Your task to perform on an android device:  Copy In the citymapper app, find a location from EDC Las Vegas to Winchester Cultural Center Departure on 27 June 2 am In the citymapper app, find a location from EDC Las Vegas to Winchester Cultural Center Departure on 27 June 2 am In the citymapper app, find a location from EDC Las Vegas to Winchester Cultural Center Departure on 27 June 2 am
Image 0: 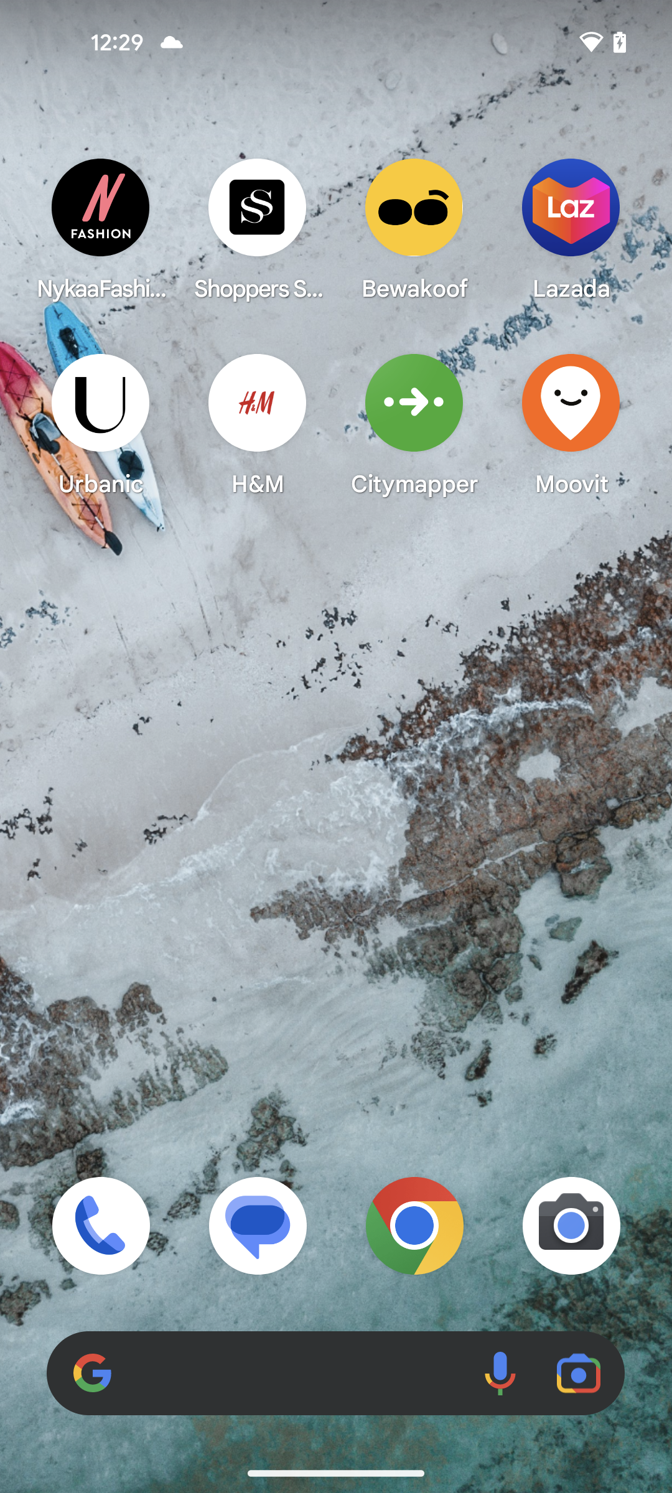
Open citymapper app
Step 0: open app "Citymapper"
Image 1: 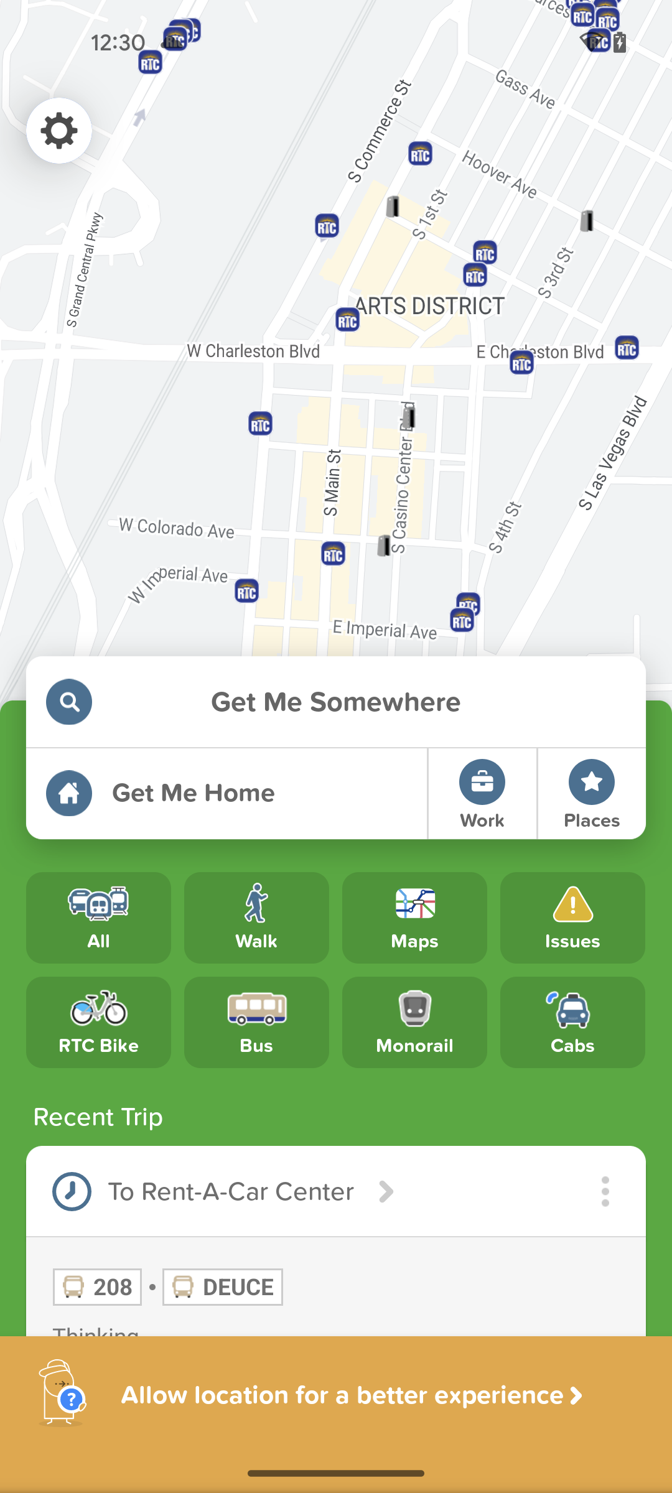
Click on the Get Me Somewhere search bar
Step 1: click (335, 702)
Image 2: 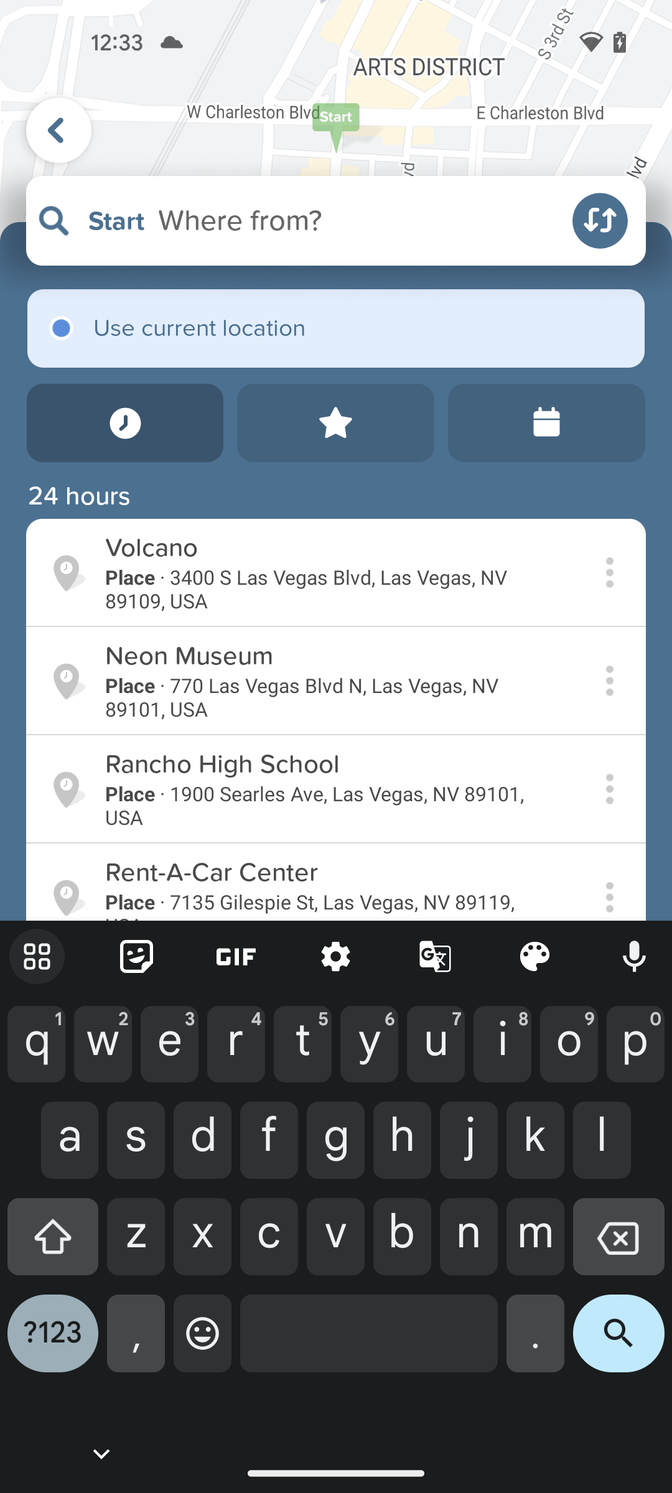
Search for EDC Las Vegas
Step 2: type "EDC Las Vegas"
Image 3: 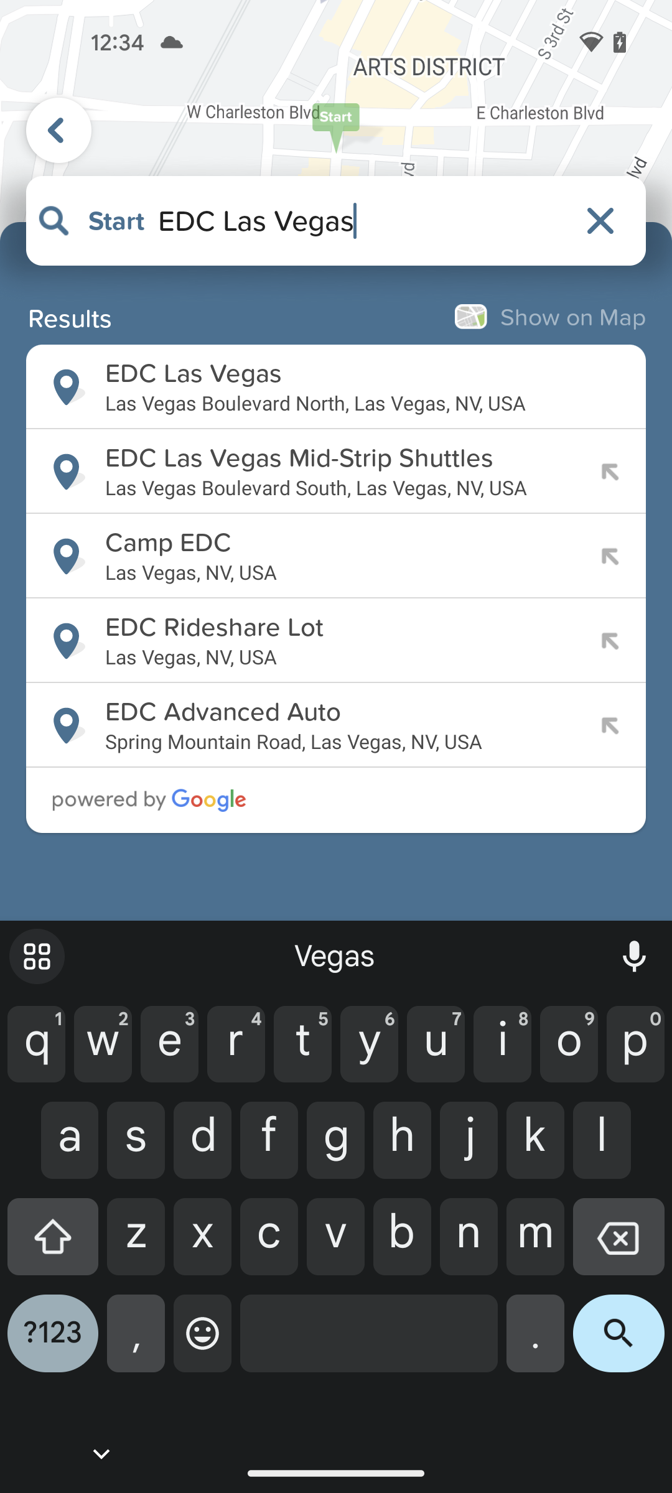
Click on the first search result
Step 3: click (362, 373)
Image 4: 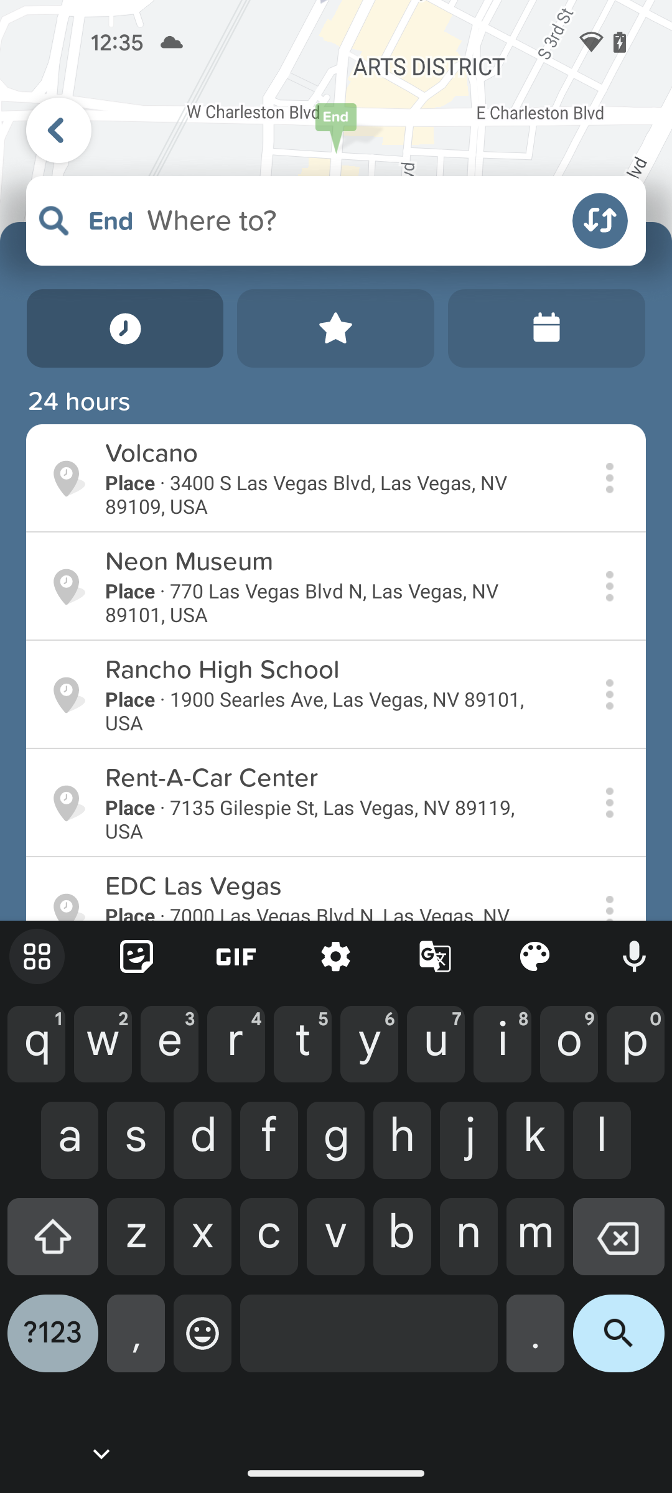
Search for Winchester Cultural Center
Step 4: type "Winchester Cultural Center"
Image 5: 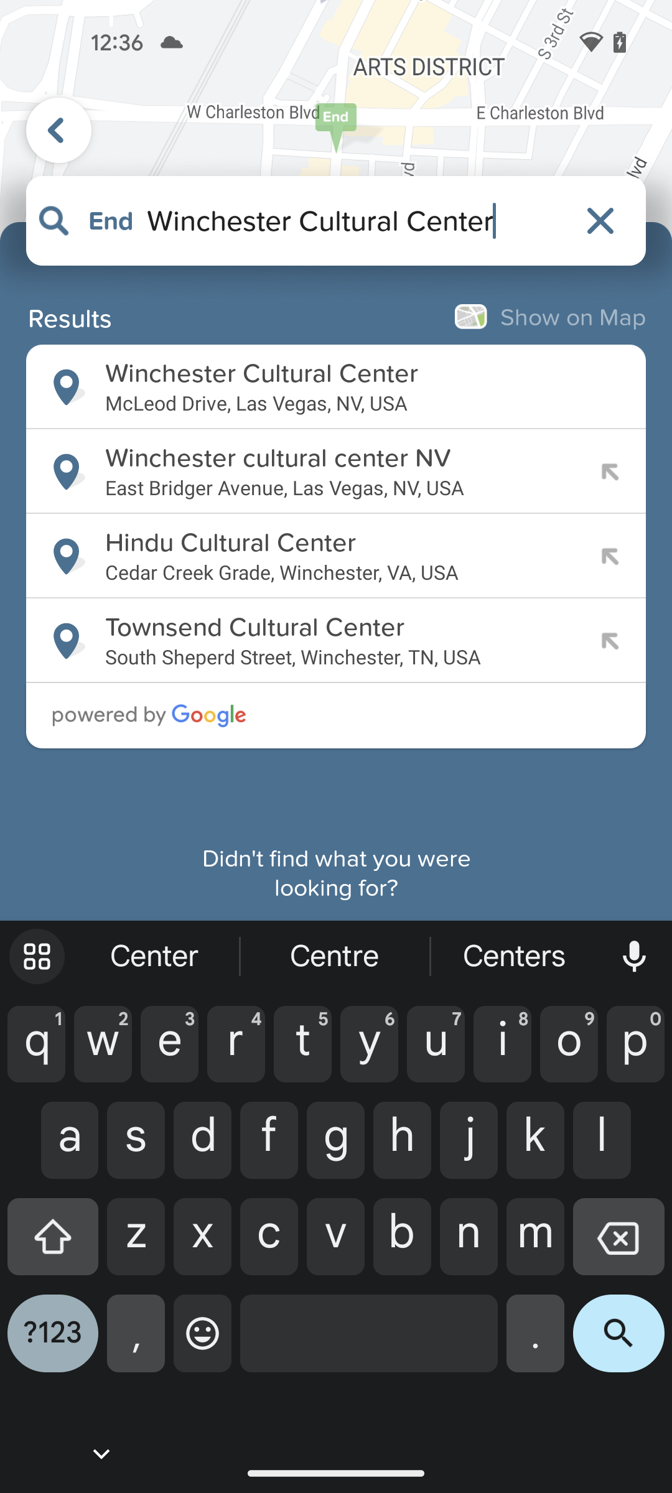
Click on the first search result
Step 5: click (362, 373)
Image 6: 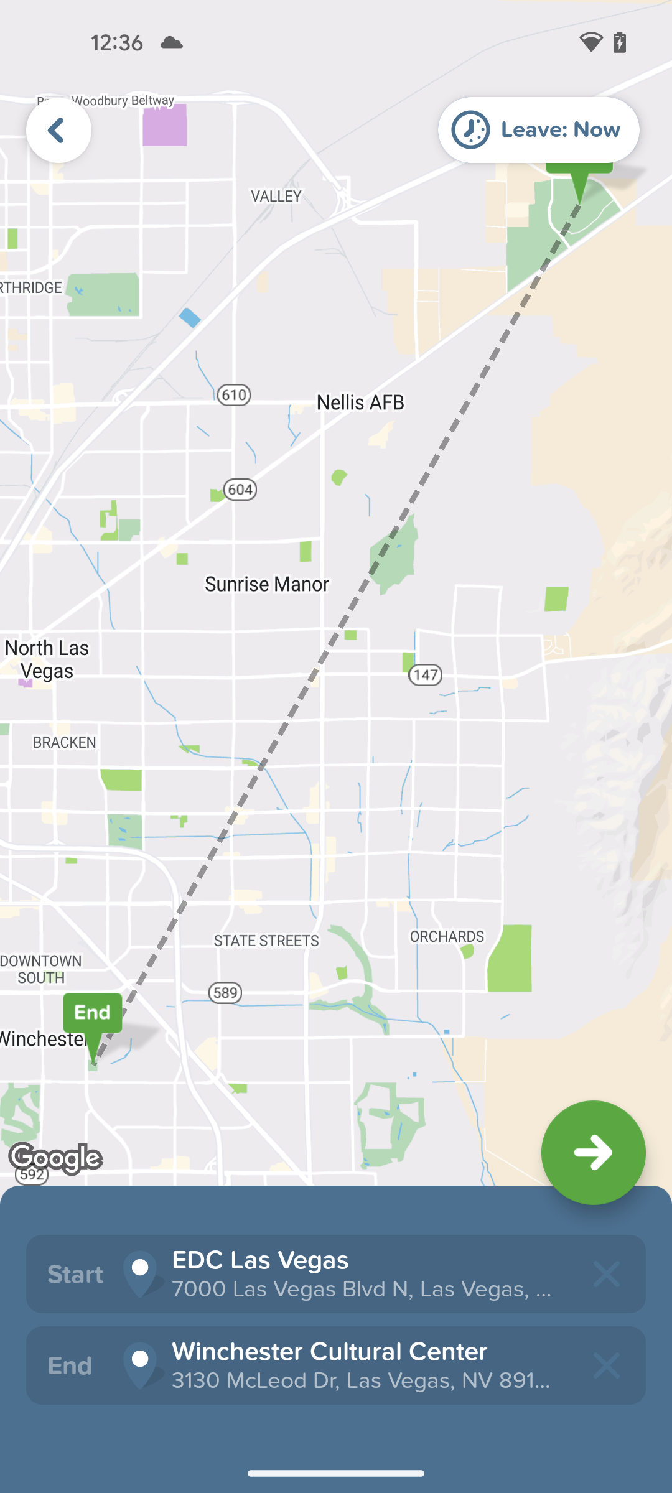
Click on the right arrow key to get the direction
Step 6: click (336, 691)
Image 7: 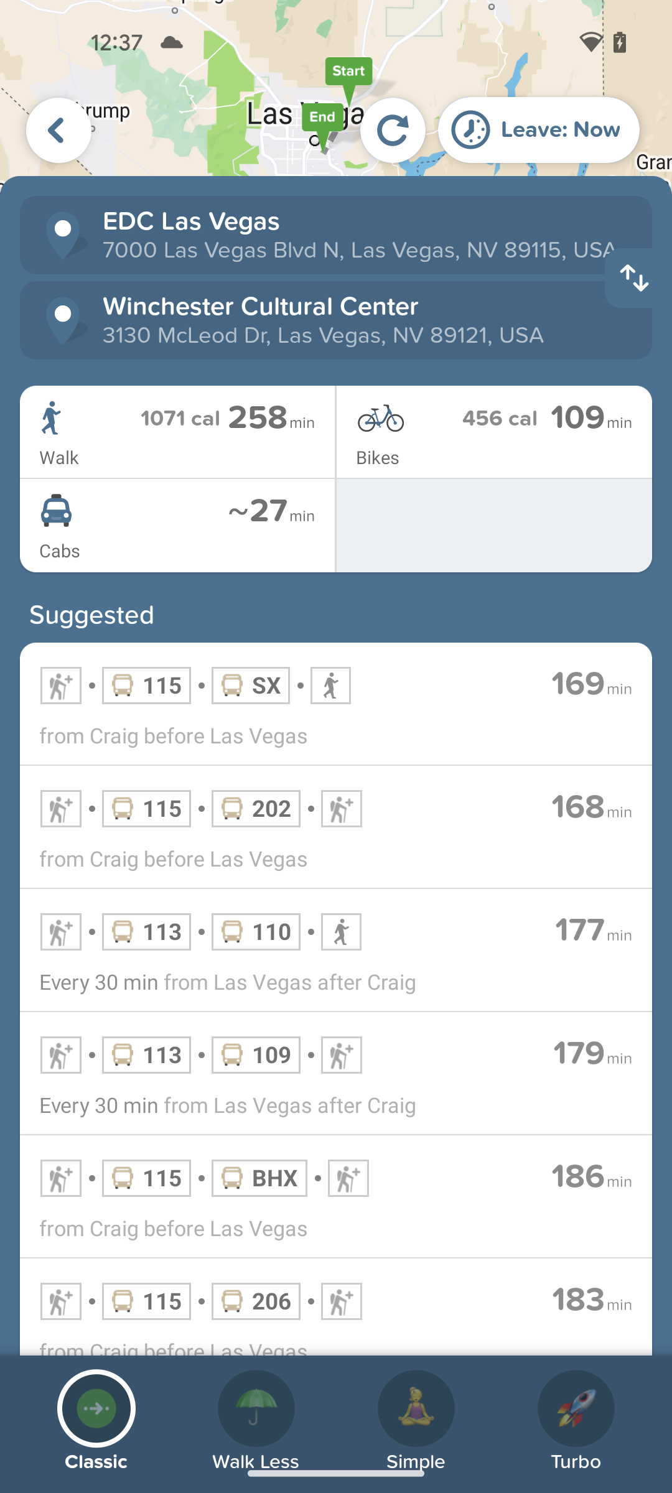
Click on the Leave section at the top right of the screen
Step 7: click (535, 129)
Image 8: 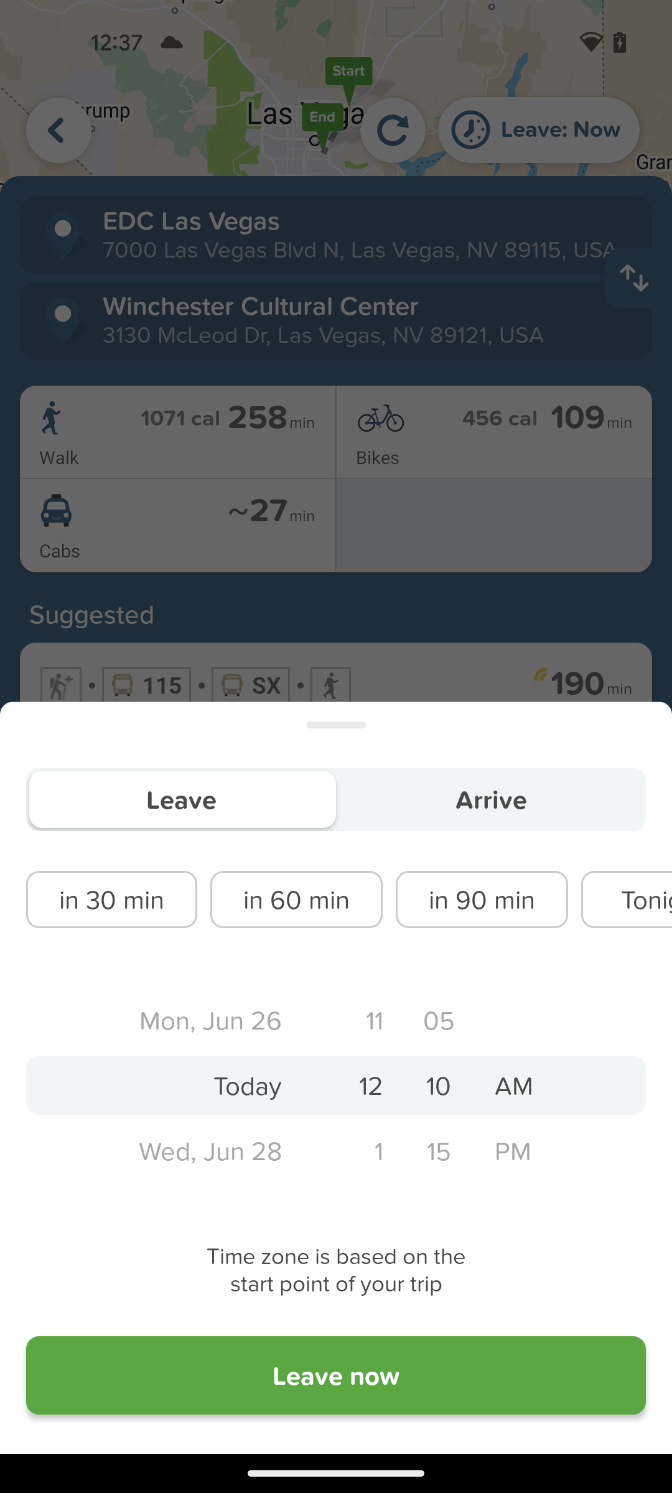
Scroll up the hour section
Step 8: scroll down
Image 9: 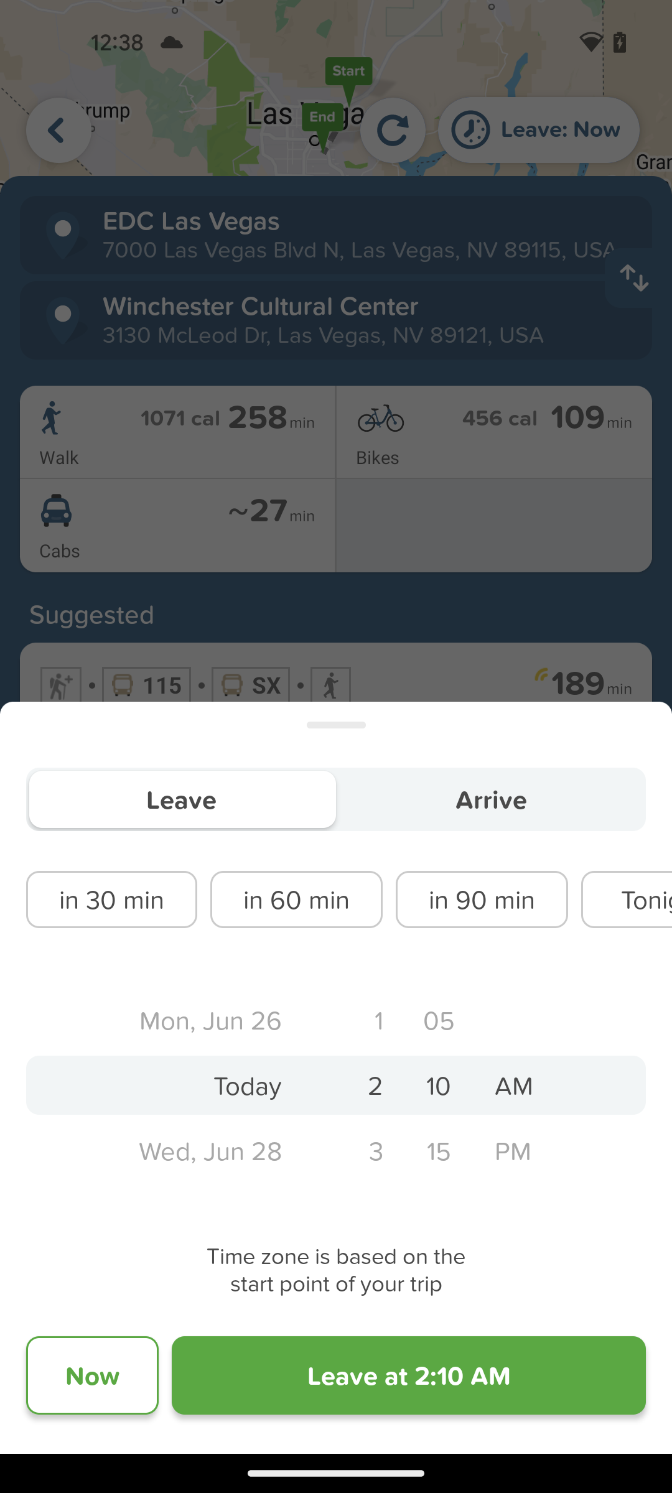
Scroll Down the minutes section
Step 9: scroll up
Image 10: 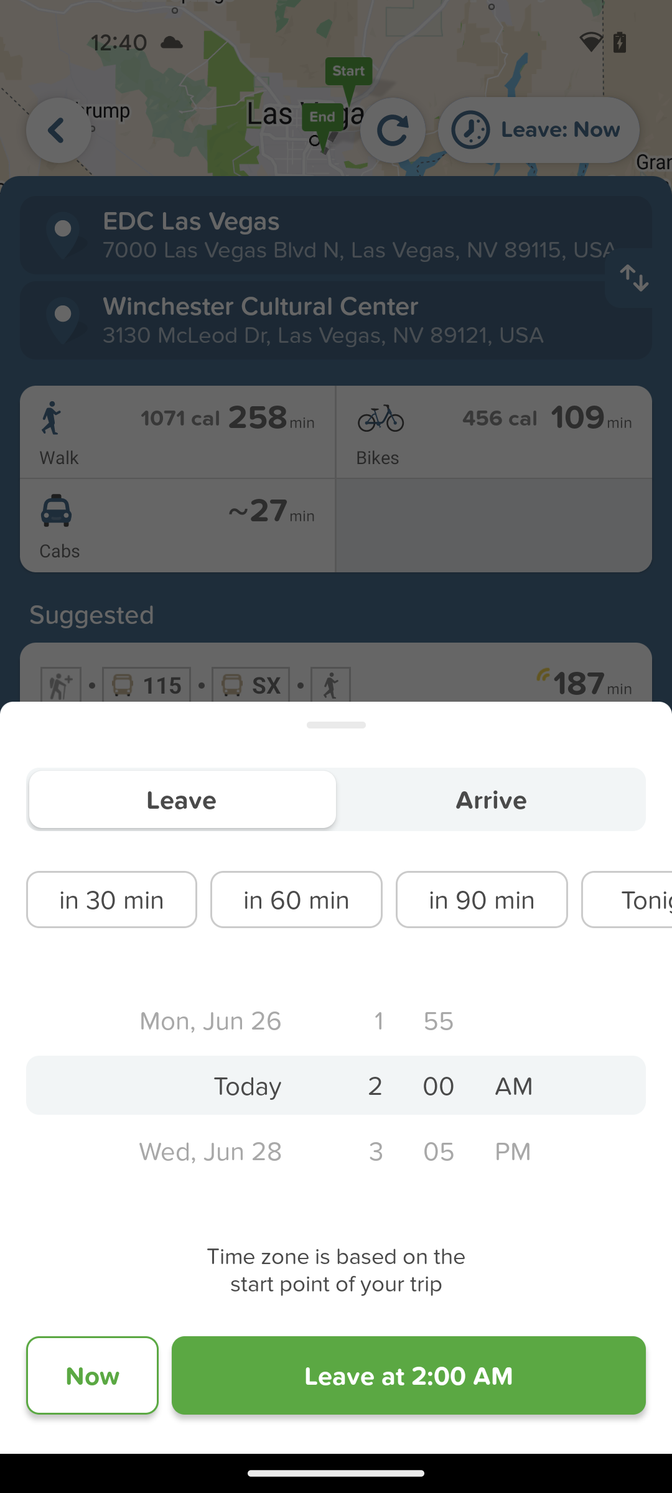
Click on the Leave button at the bottom right button at the screen
Step 10: click (409, 1375)